Your task to perform on an android device: In the Insight Timer app, I would like to listen to Meditation for Deep sleep so i can have a peaceful night's rest.
Image 0: 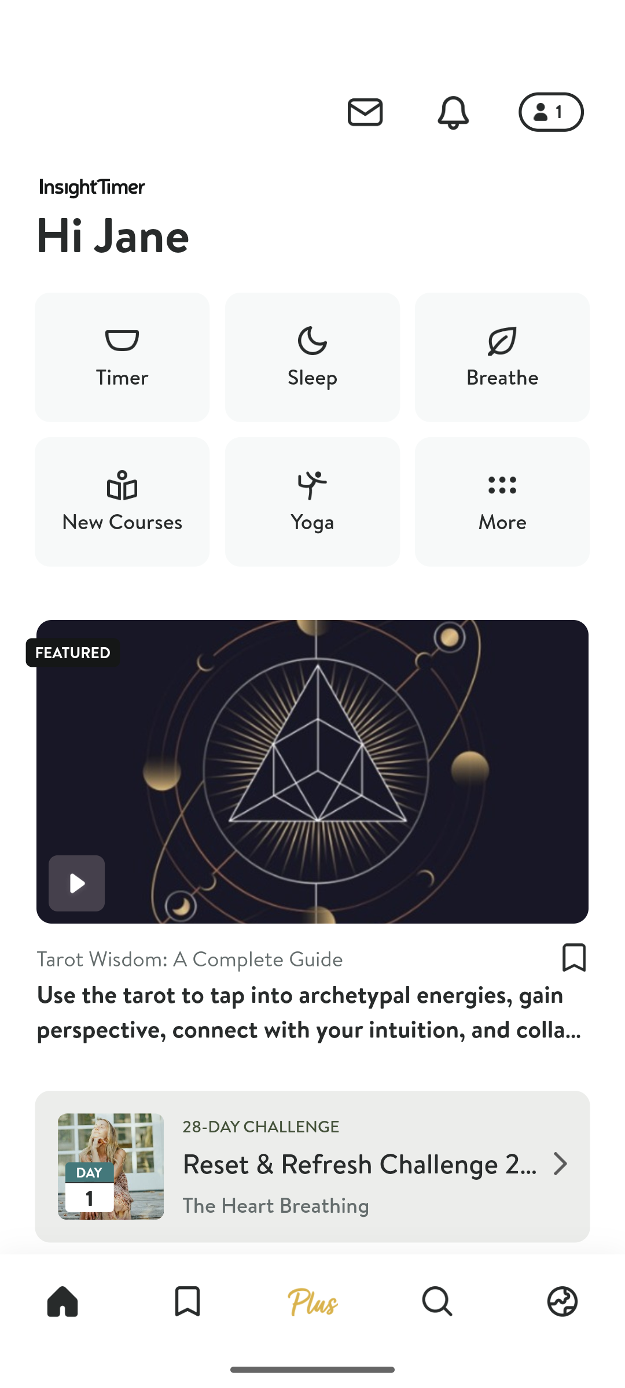
Click on the Search icon
Step 0: click (437, 1302)
Image 1: 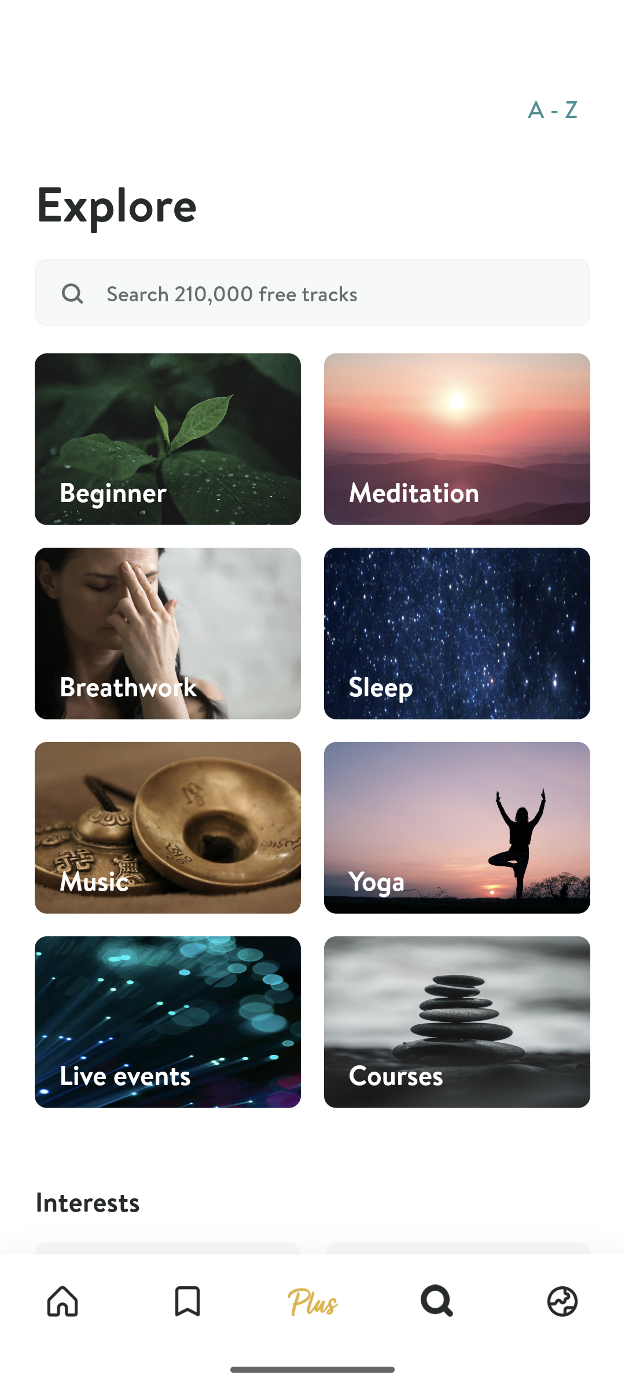
Click on the search bar 
Step 1: click (347, 293)
Image 2: 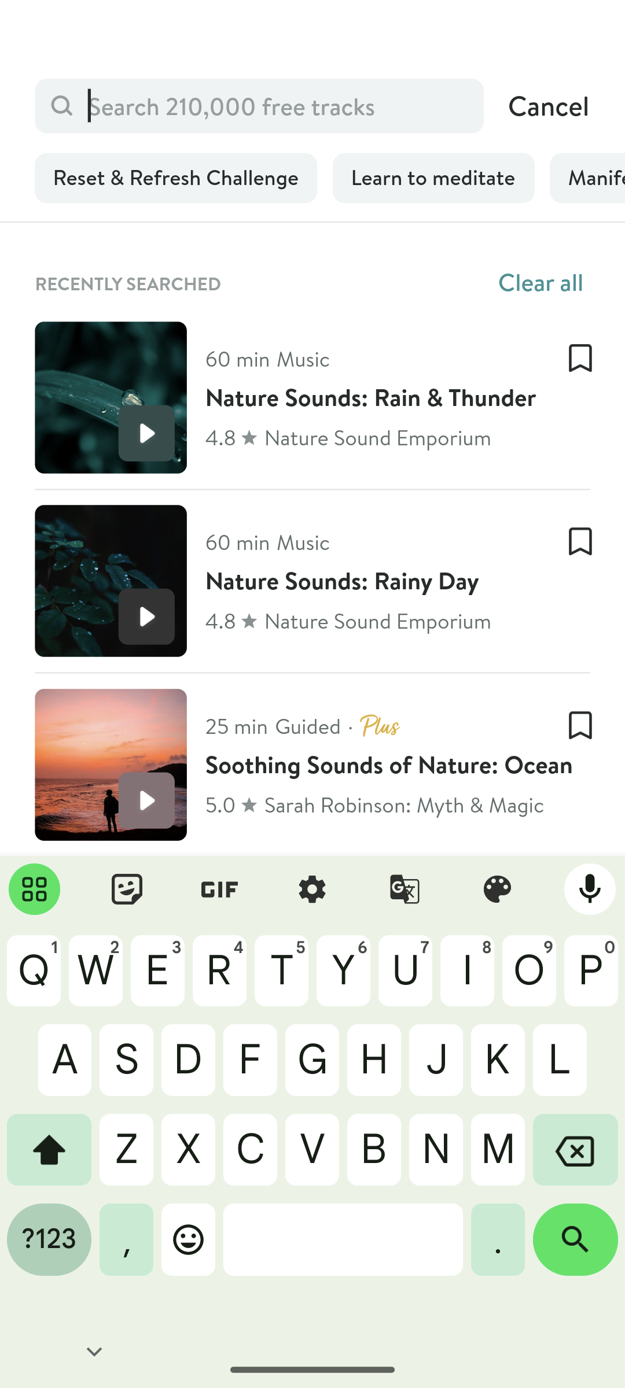
Enter a meditation for Deep sleep
Step 2: type "Deep sleep"
Image 3: 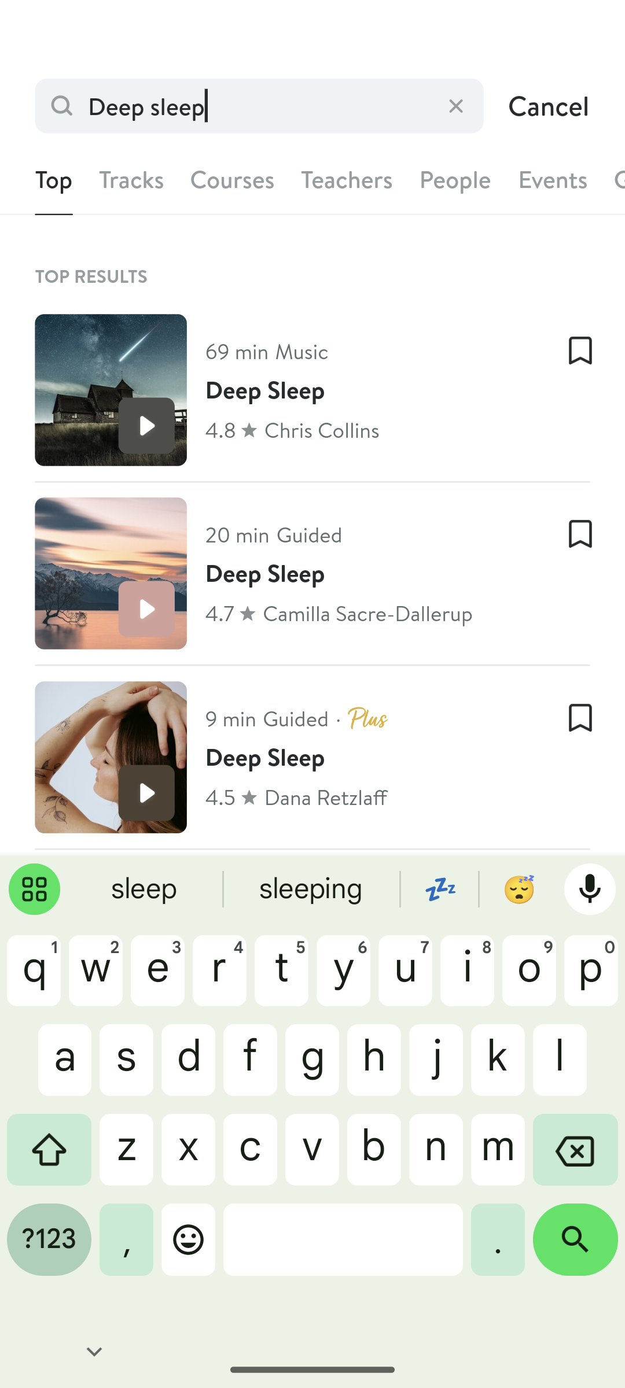
Click on the first result 
Step 3: click (312, 390)
Image 4: 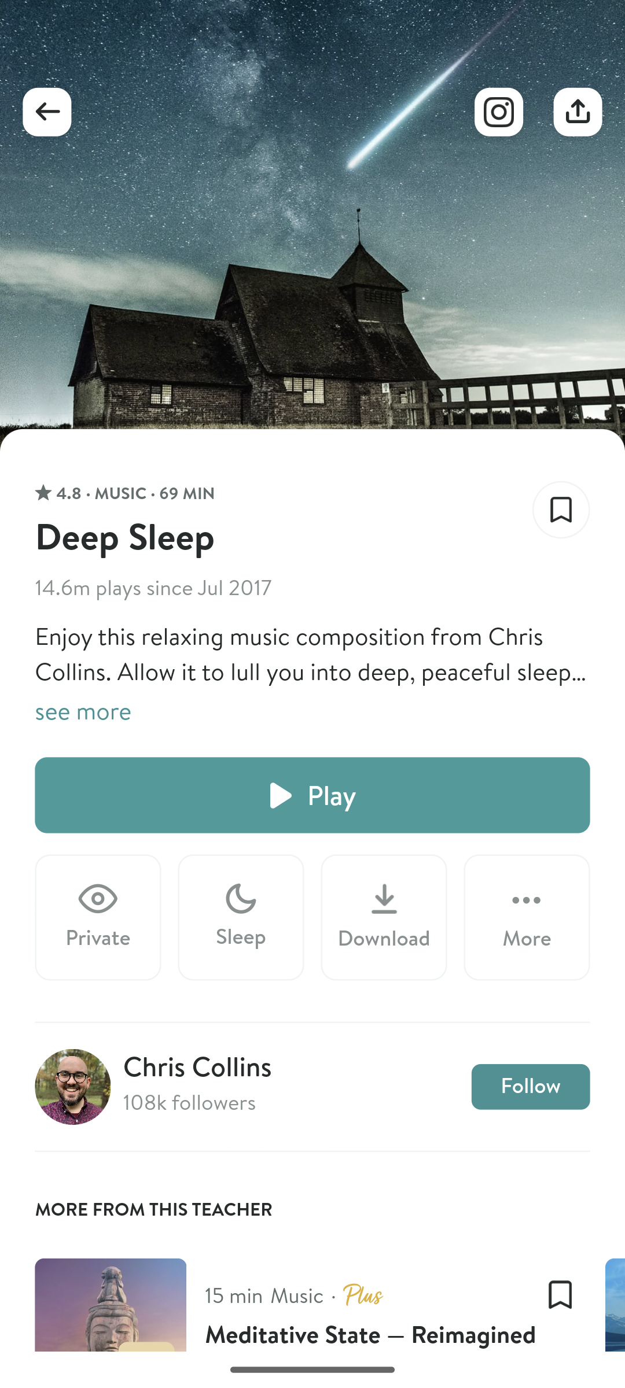
Click on the play button 
Step 4: click (312, 795)